Your task to perform on an android device: Open the SportsUncle app, I would like to search for football - Size: 5  so that I may play casual game with my kids.
Image 0: 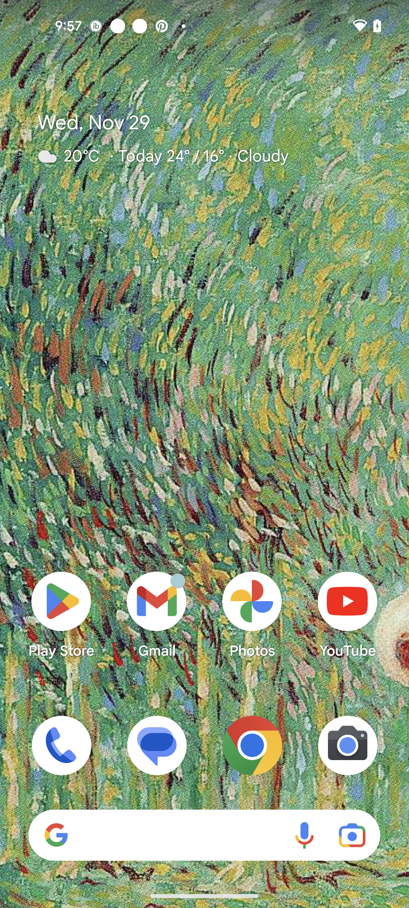
Open the SportsUncle app
Step 0: open app "Sportsuncle"
Image 1: 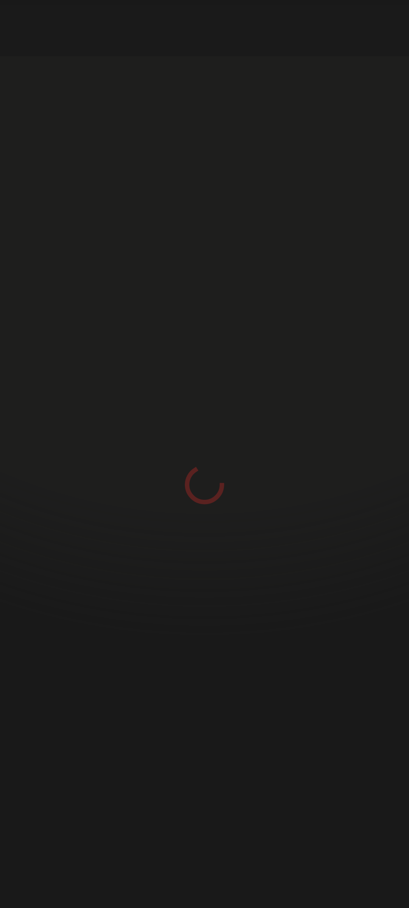
Open the SportsUncle app
Step 1: wait
Image 2: 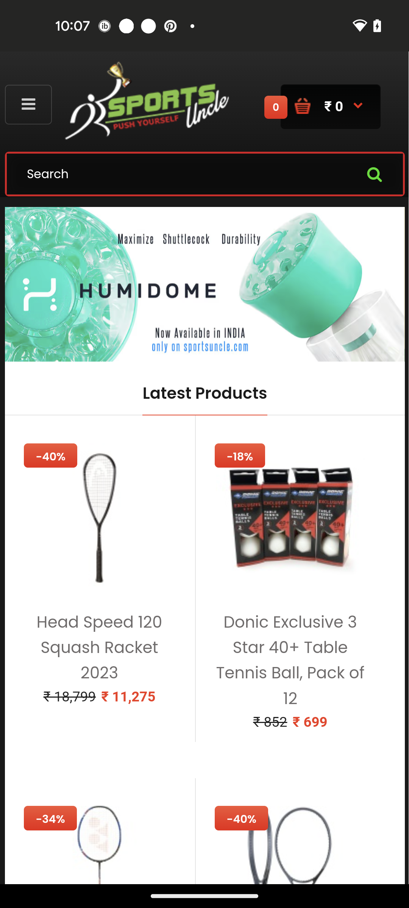
Click on the Search icon
Step 2: click (204, 173)
Image 3: 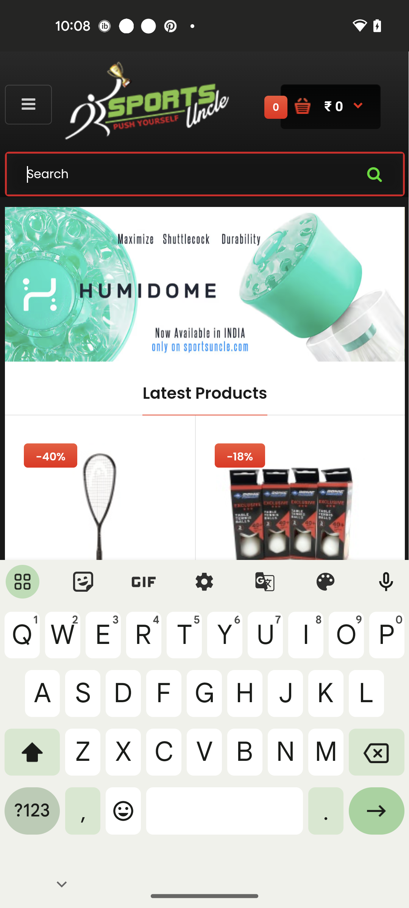
Search for football - Size: 5
Step 3: type "football - Size: 5"
Image 4: 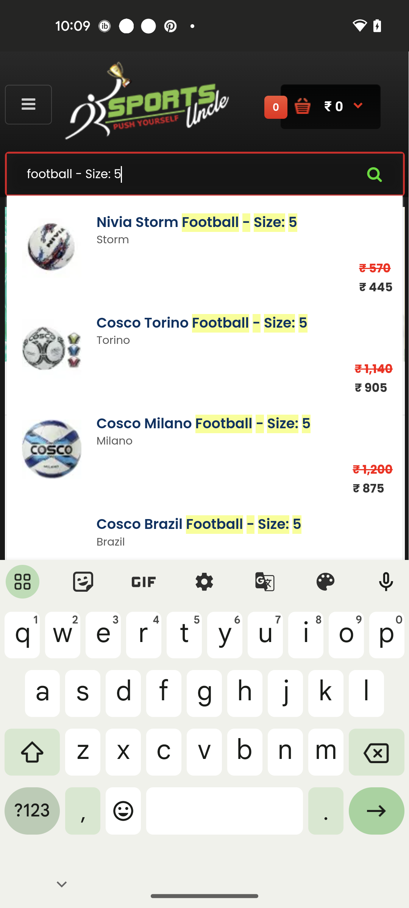
Click on the search icon
Step 4: click (204, 173)
Image 5: 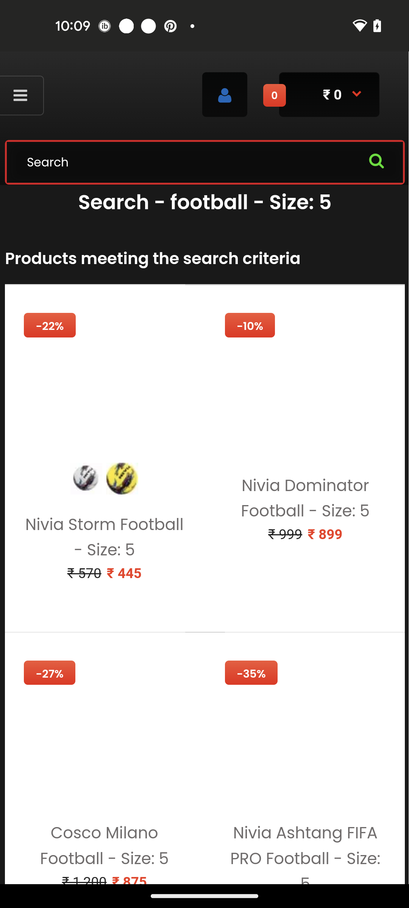
Click on the search icon
Step 5: wait